Your task to perform on an android device: My wife told me to view the comparison of 46pcs/set Ratchet Wrench Tools kit with others before purchasing it, so compare this wrench tool kit with others in the Joom app.
Image 0: 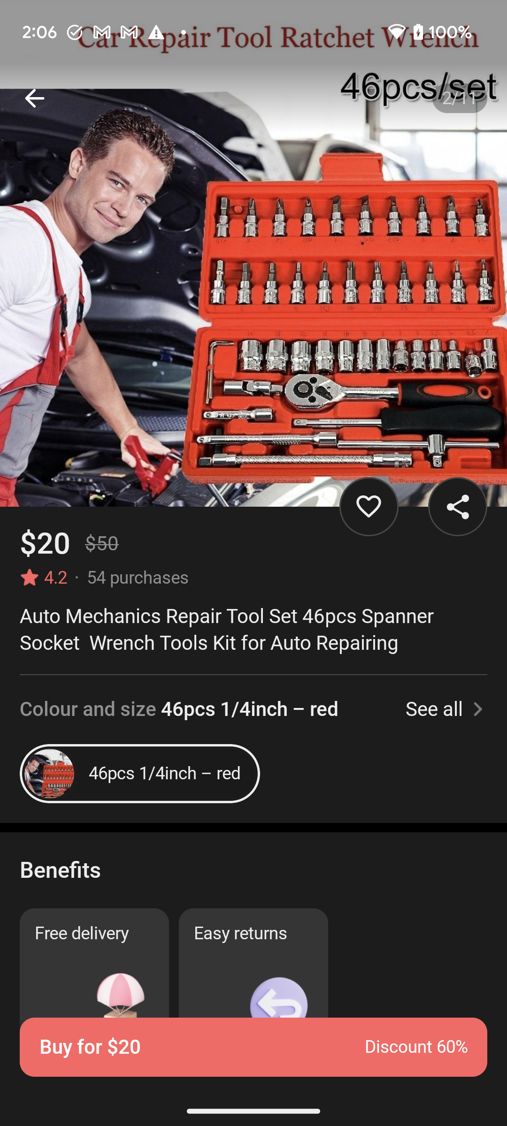
Scroll down to view other wrench tool kits of this category.
Step 0: scroll down
Image 1: 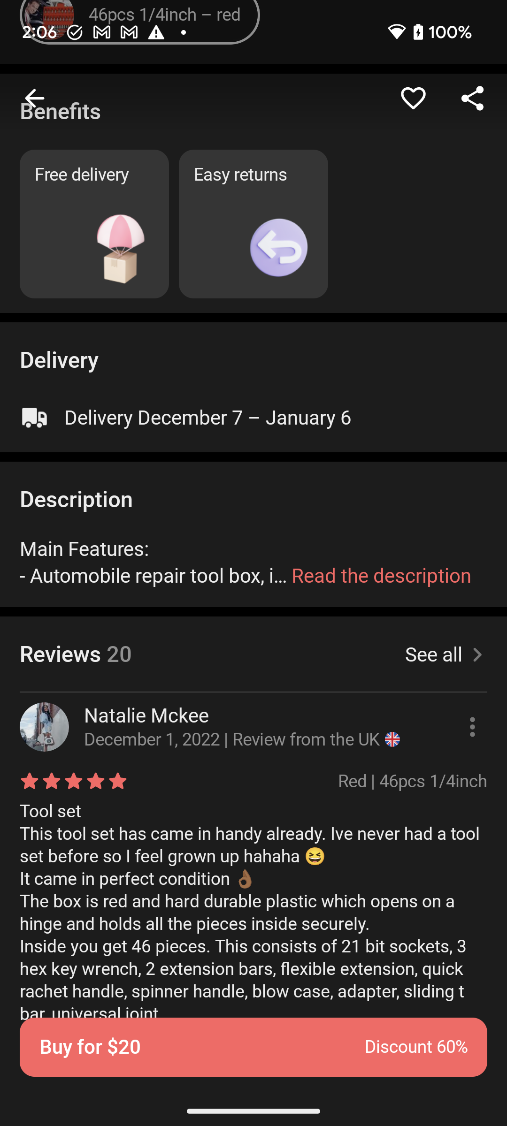
Scroll down to view other wrench tool kits of this category.
Step 1: scroll down
Image 2: 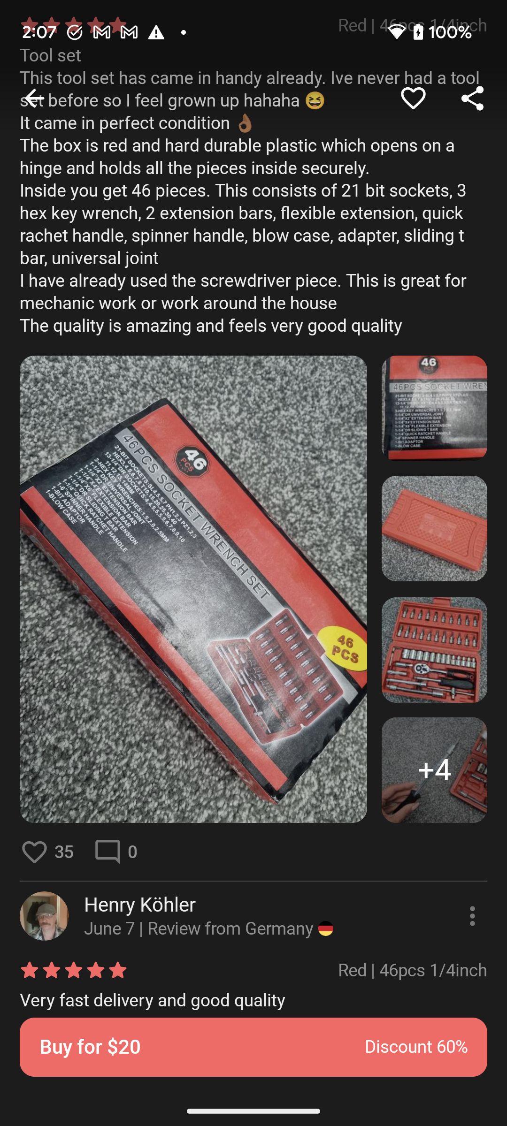
Scroll down to view other wrench tool kits of this category.
Step 2: scroll down
Image 3: 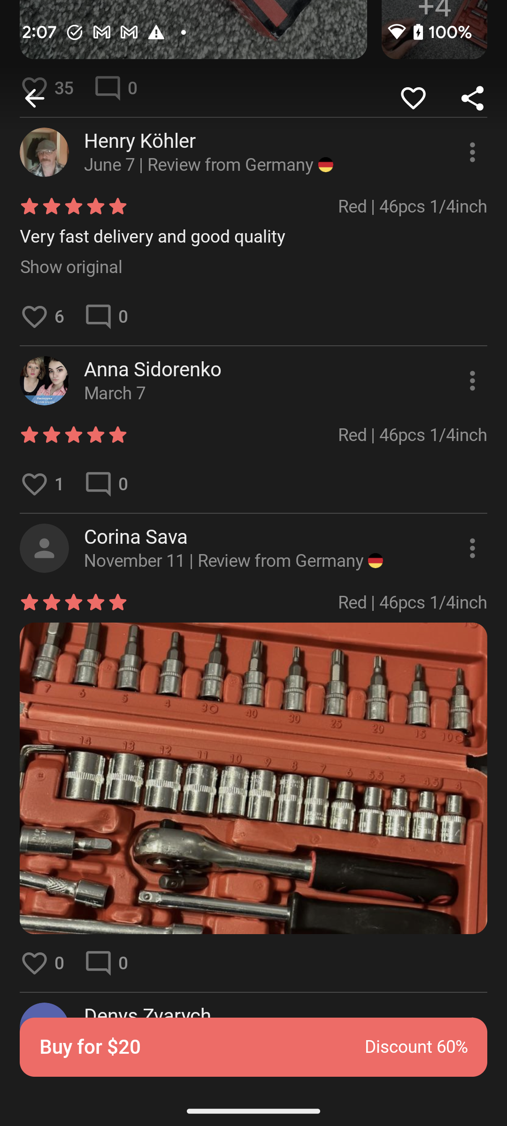
Scroll down to view other wrench tool kits of this category.
Step 3: scroll down